Your task to perform on an android device: I am planning to go to Berlin with my daughter Hanna Iversen on September 30, 2023, and this is also my favorite destination. I want to check the weather on the AccuWeather app
Image 0: 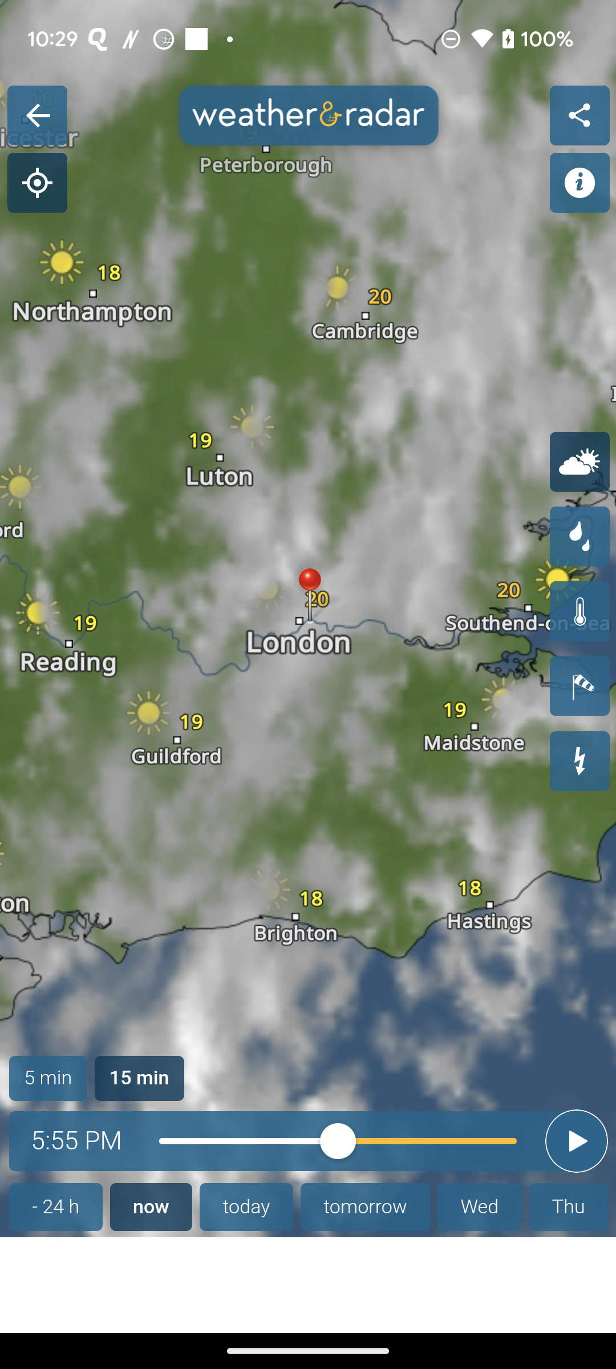
Open the AccuWeather app
Step 0: open app "AccuWeather"
Image 1: 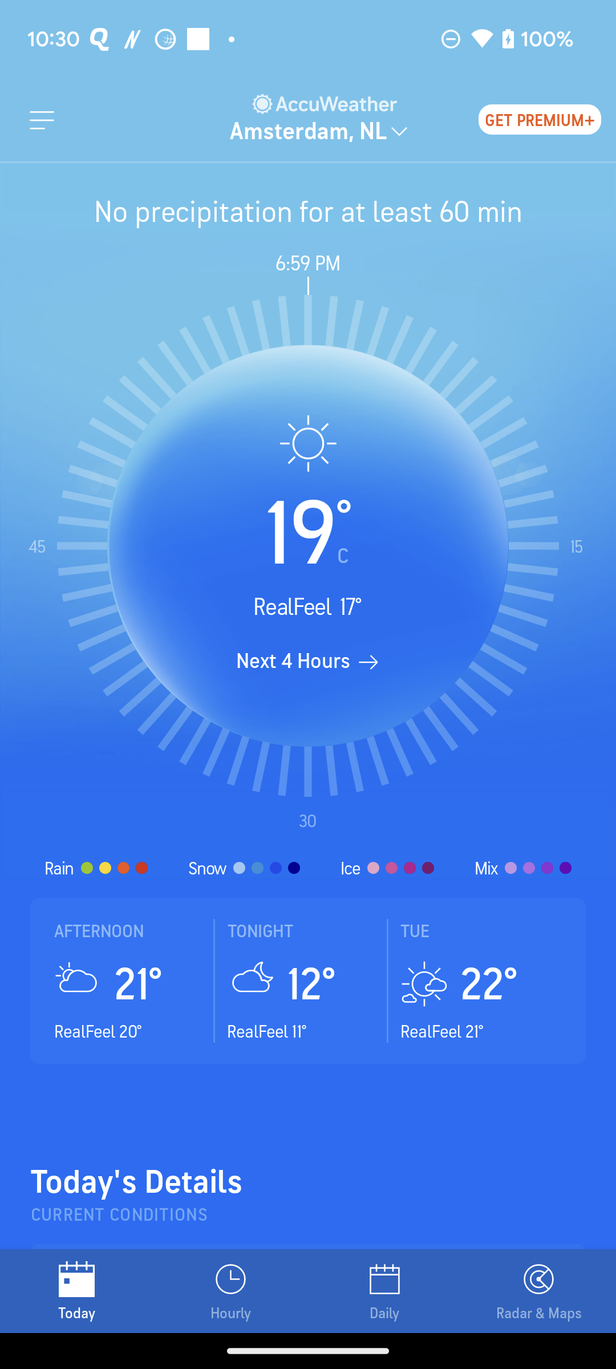
Click on the Amsterdam location 
Step 1: click (309, 131)
Image 2: 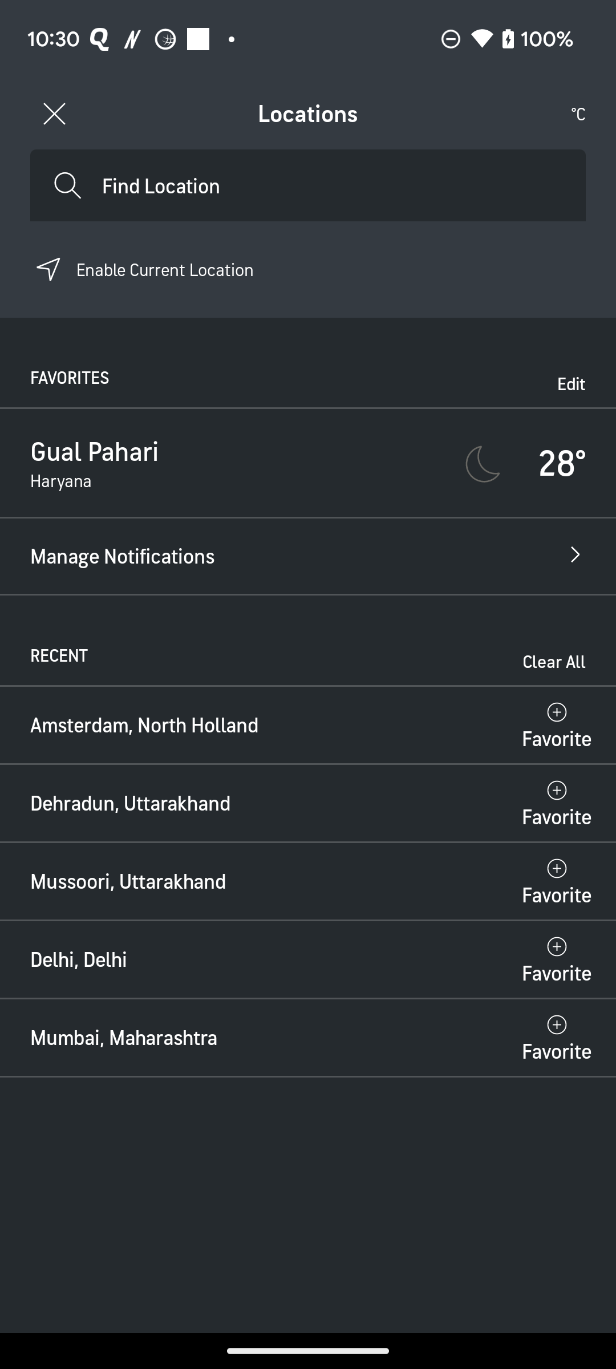
Click on the Find location search bar at top of the screen
Step 2: click (161, 185)
Image 3: 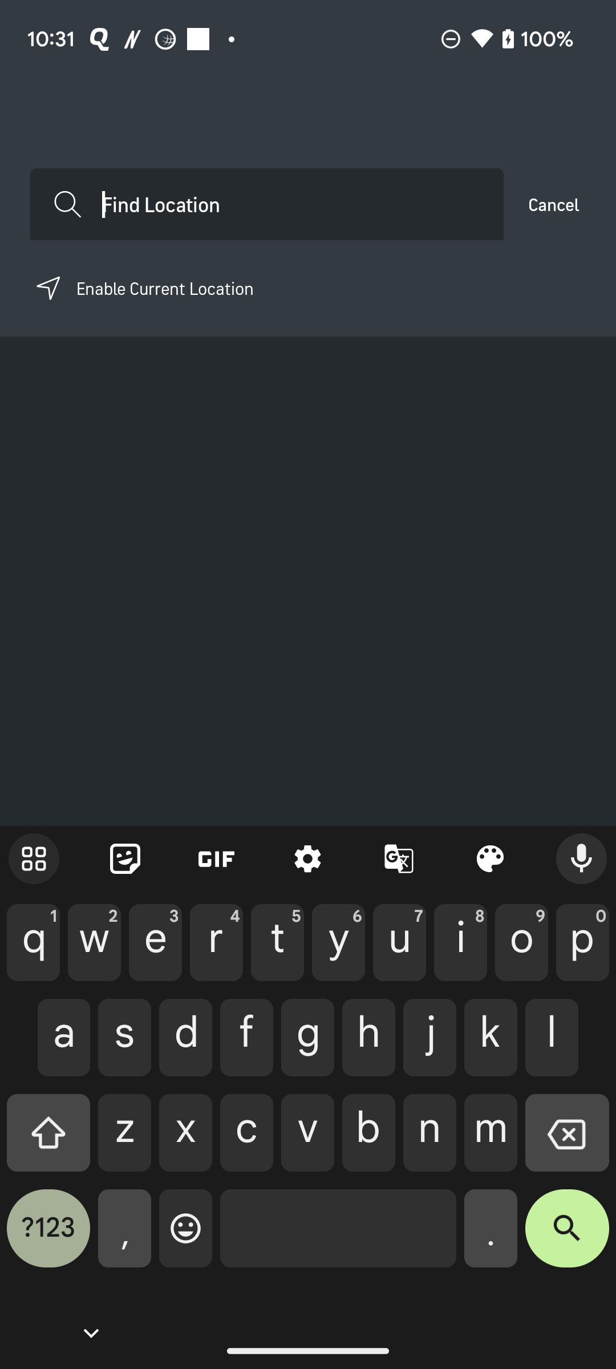
Type Berlin in search bar
Step 3: type "Berlin "
Image 4: 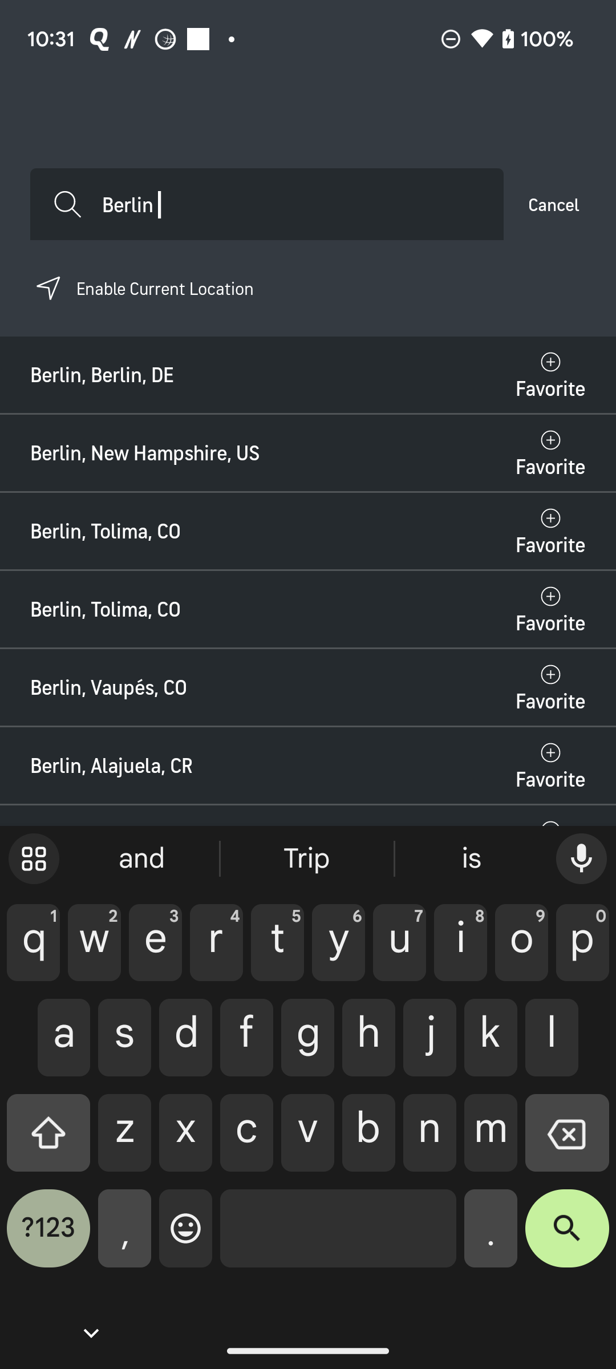
Click on the Berlin, Location first result 
Step 4: click (266, 374)